Your task to perform on an android device: Open the Meditopia app, I would like to listen to a personalized guided meditation named Begin your journey to help me be productive throughout the day.
Image 0: 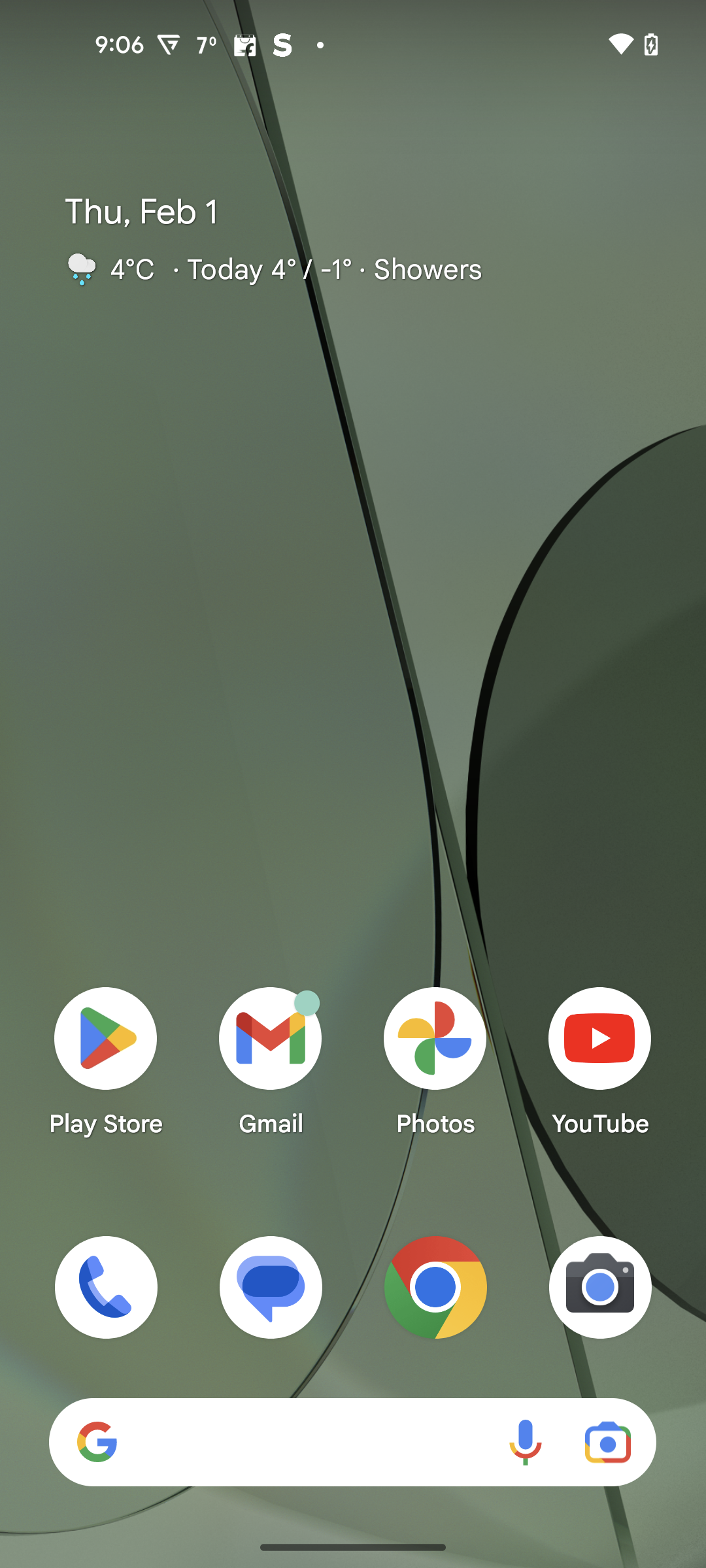
Open the Meditopia app
Step 0: open app "Meditopia"
Image 1: 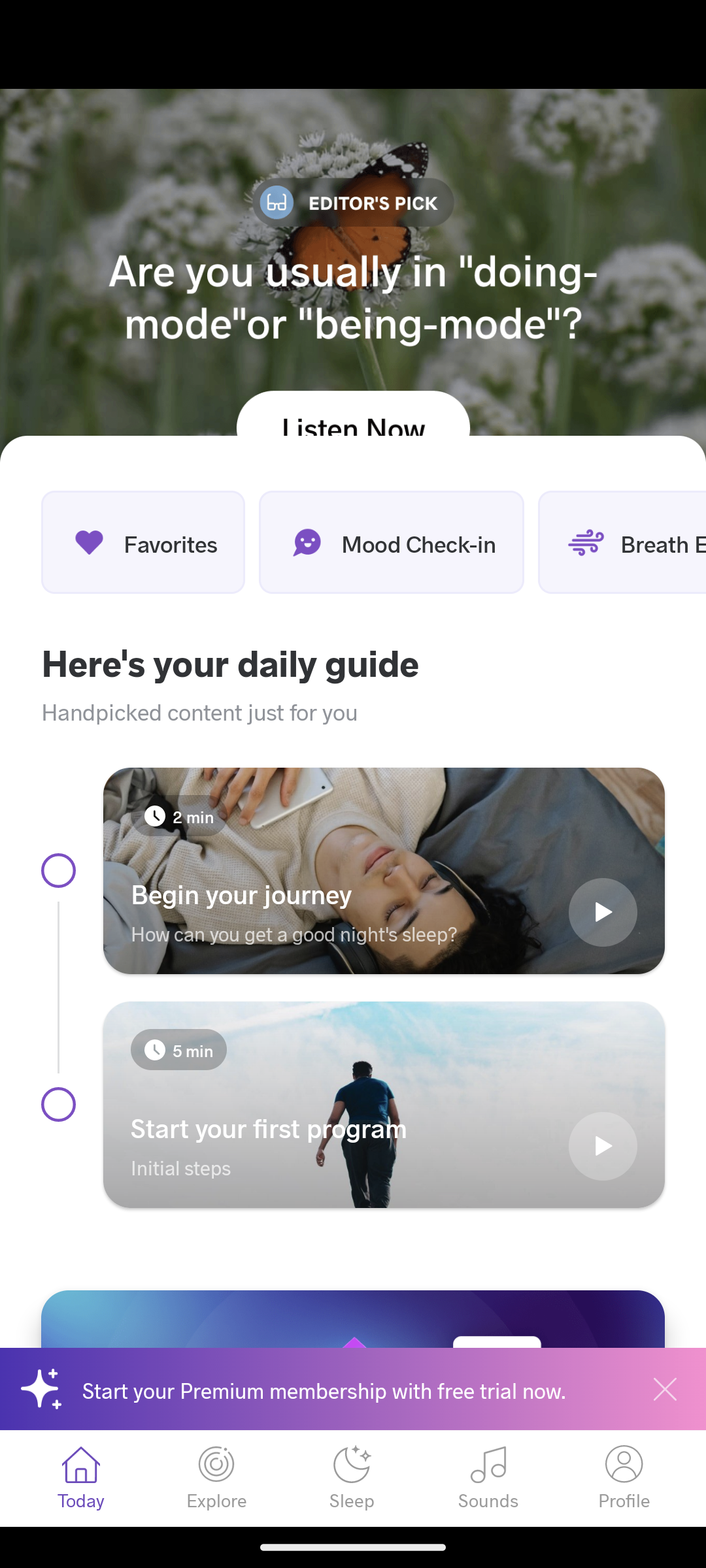
Click on the Begin your journey meditation
Step 1: click (346, 892)
Image 2: 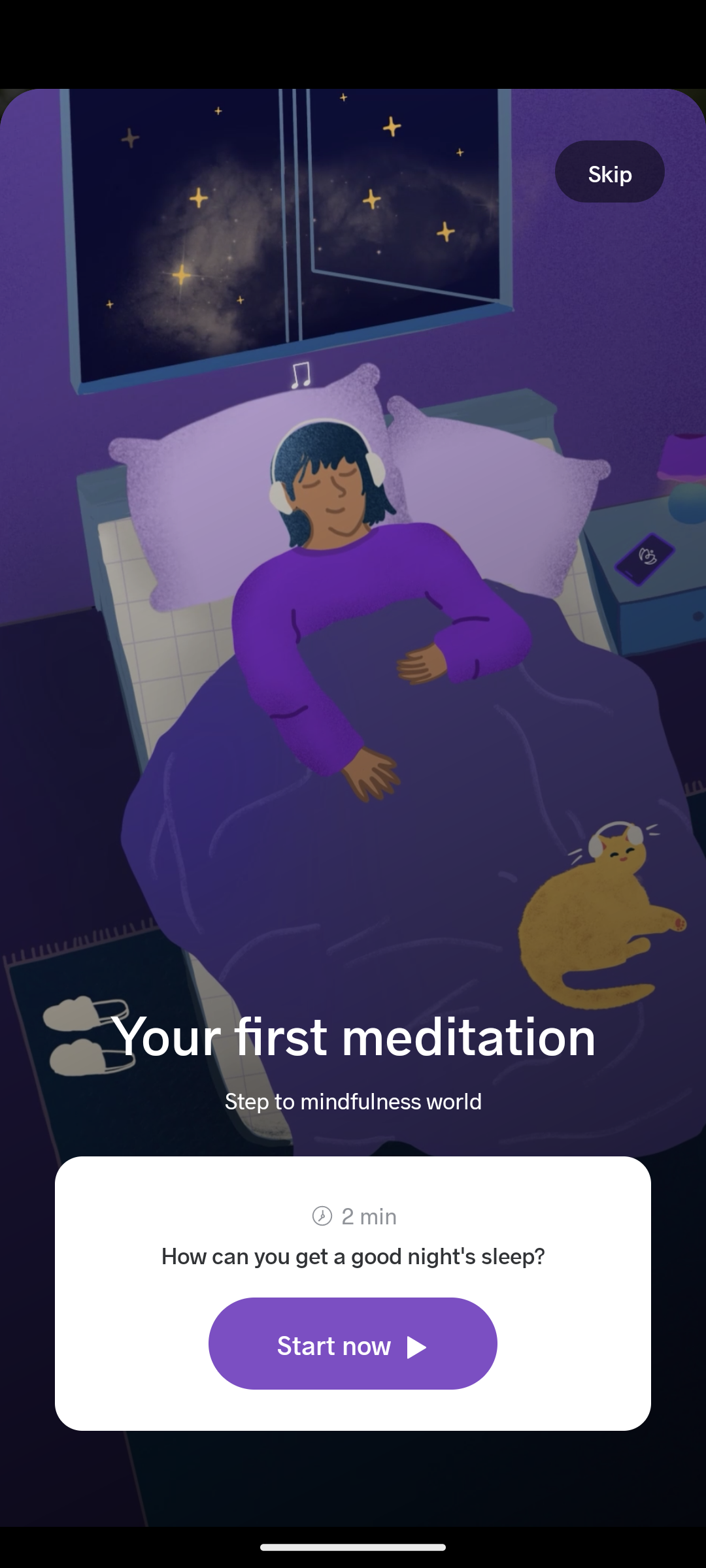
Click on the start now tab
Step 2: click (334, 1343)